Your task to perform on an android device: I am considering taking a cruise to South America for my holiday. Use the Expedia app to look up a South American cruise schedule between November 25 and December 23.
Image 0: 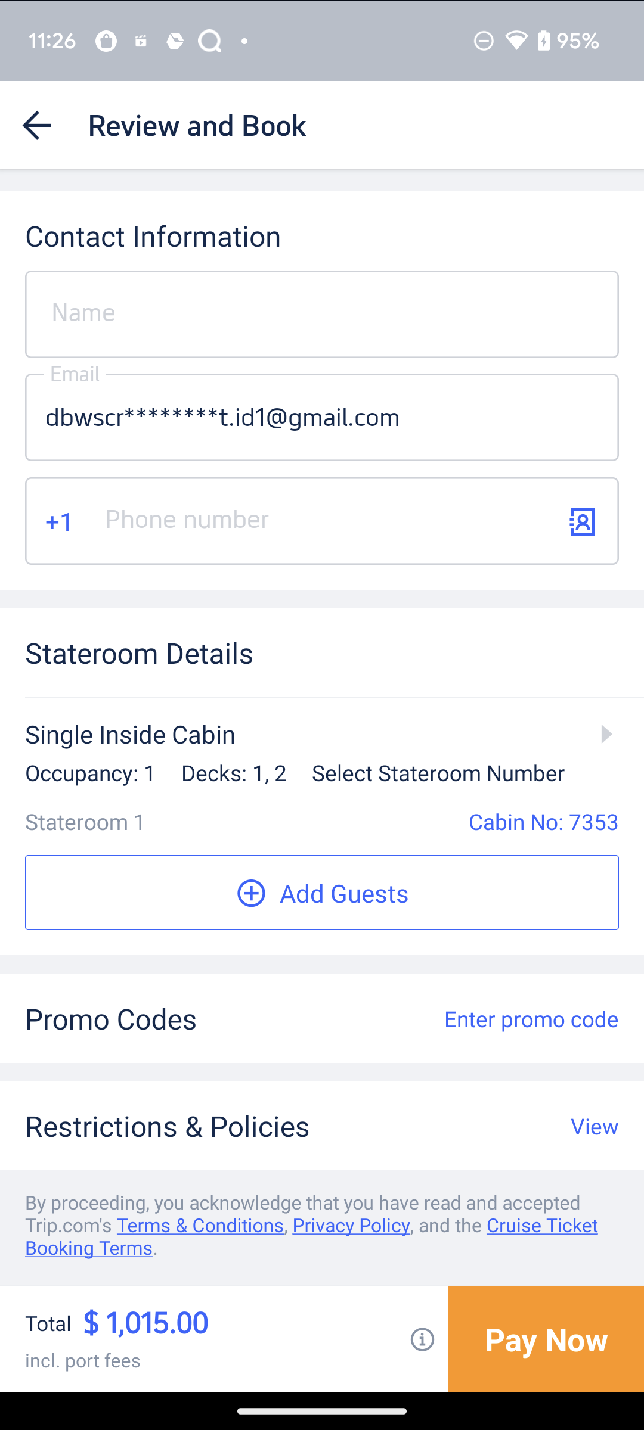
Open Expedia App
Step 0: open app "Expedia"
Image 1: 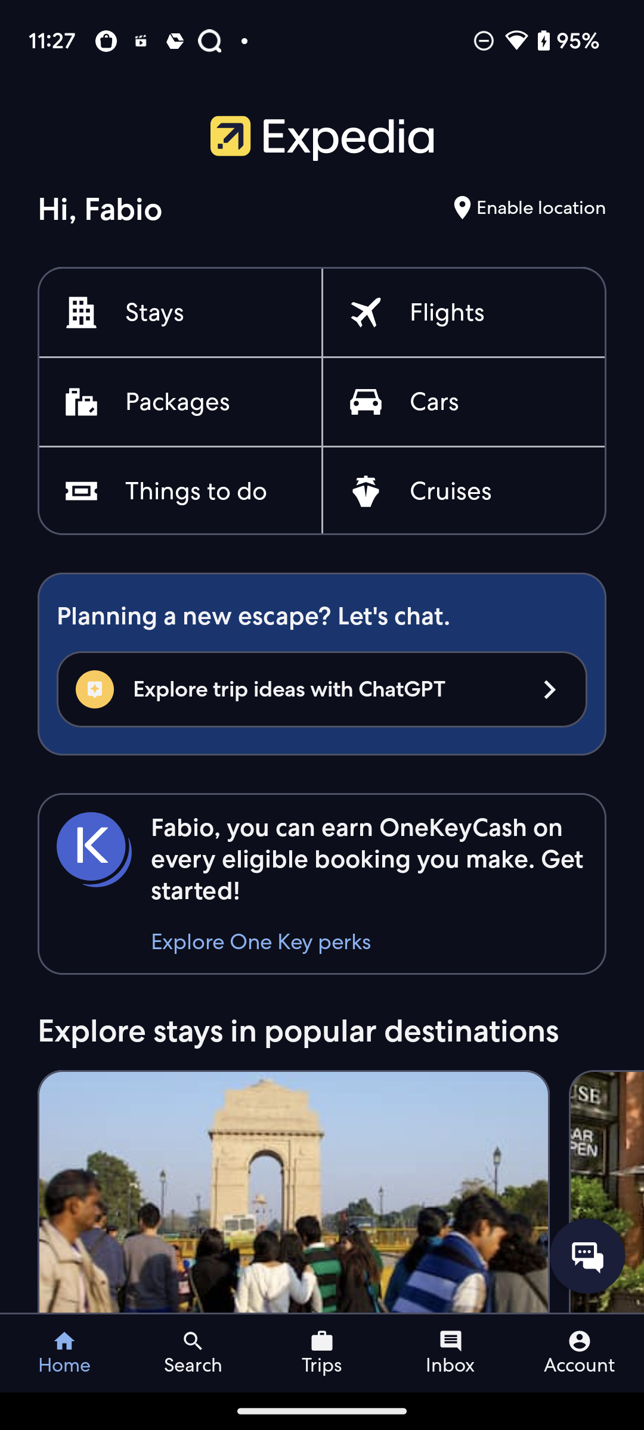
Click on the Cruises section
Step 1: click (451, 492)
Image 2: 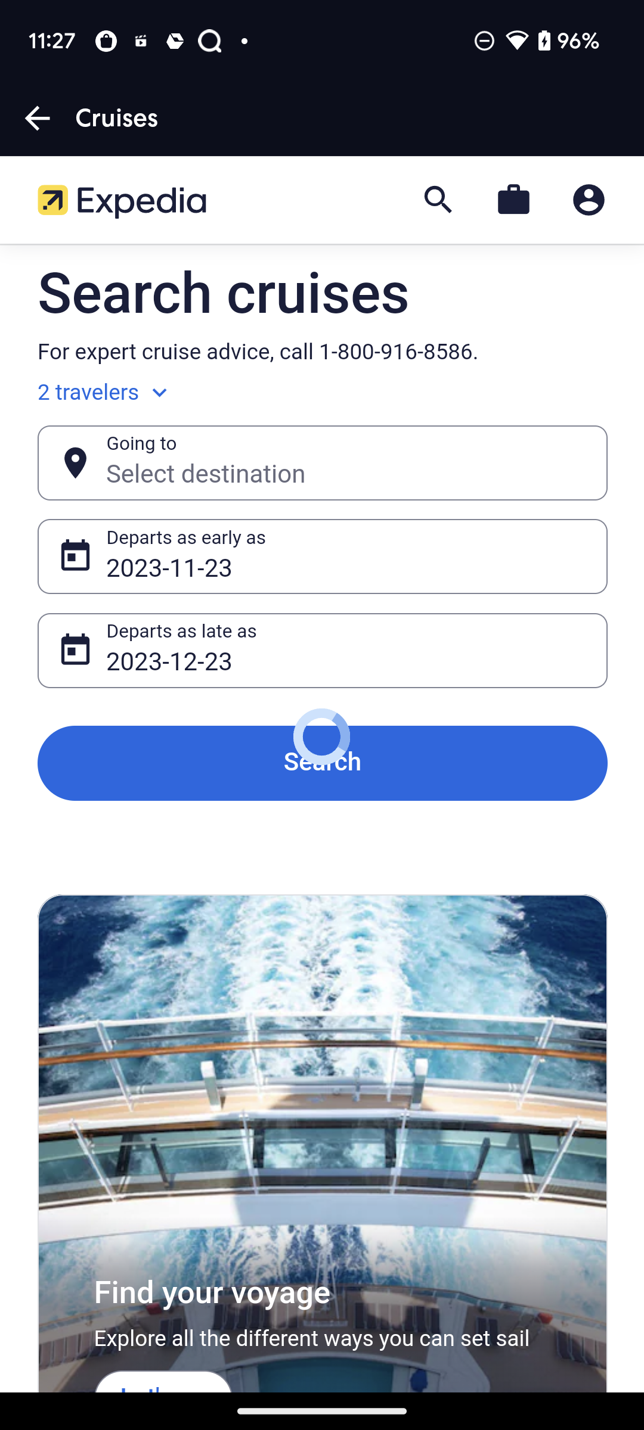
Click on Going to Search bar
Step 2: click (223, 462)
Image 3: 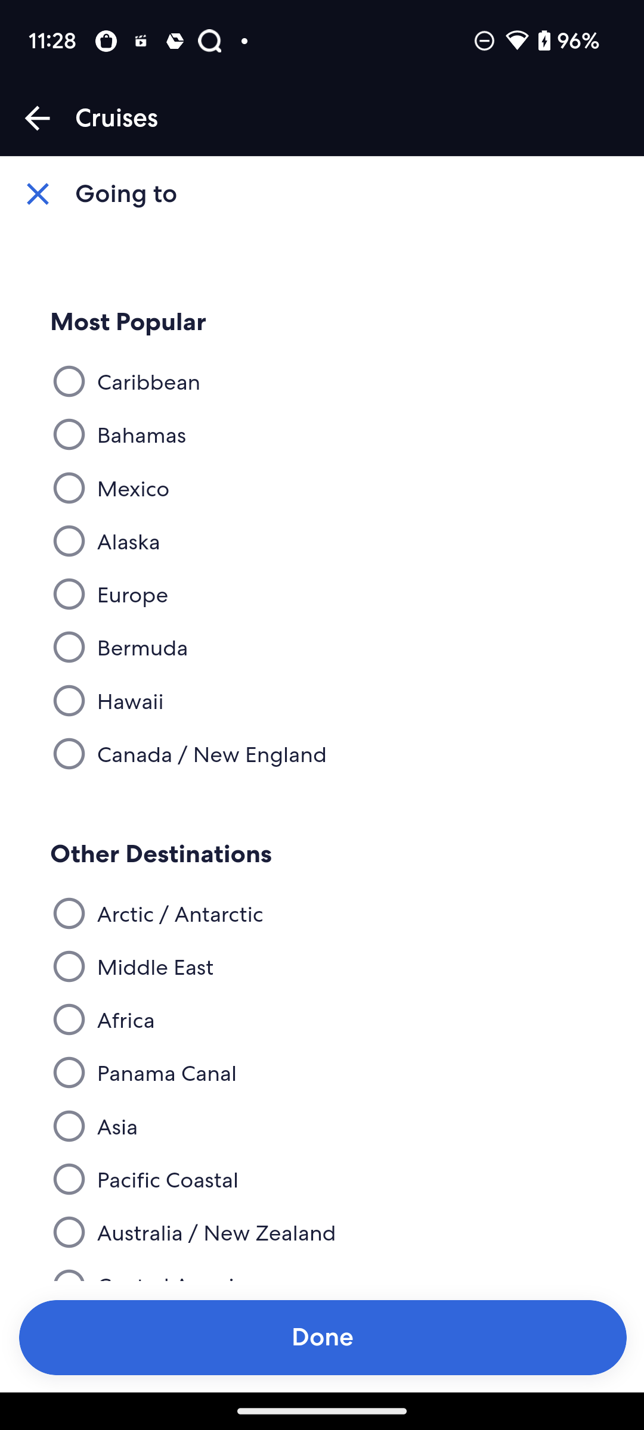
swipe up for South America
Step 3: scroll down
Image 4: 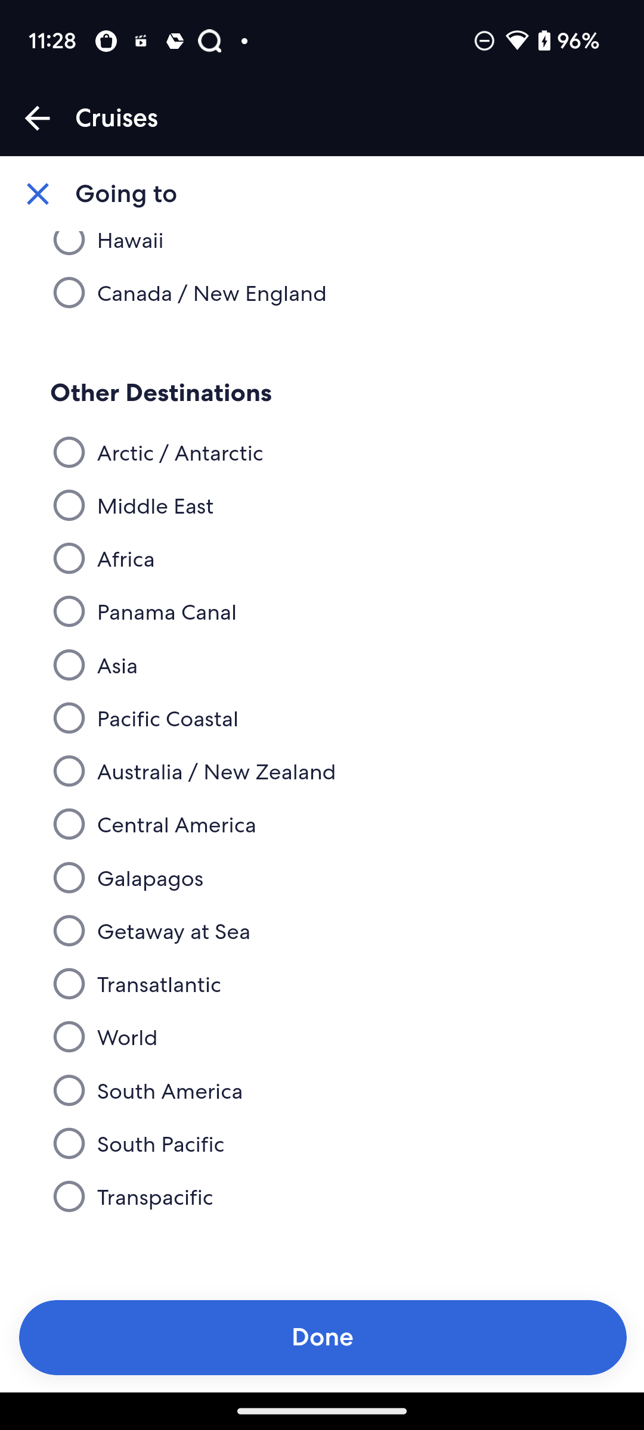
Click on South America
Step 4: click (68, 1089)
Image 5: 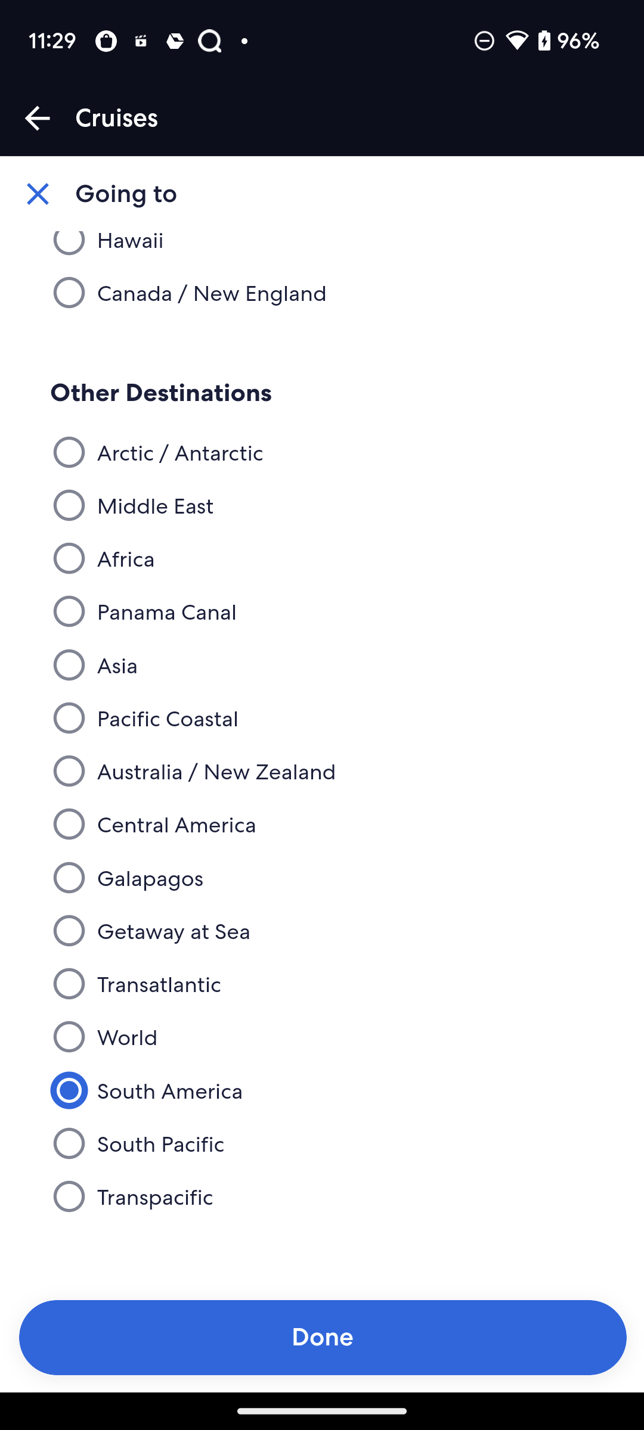
Click on Done button at the bottom of the screen
Step 5: click (321, 1337)
Image 6: 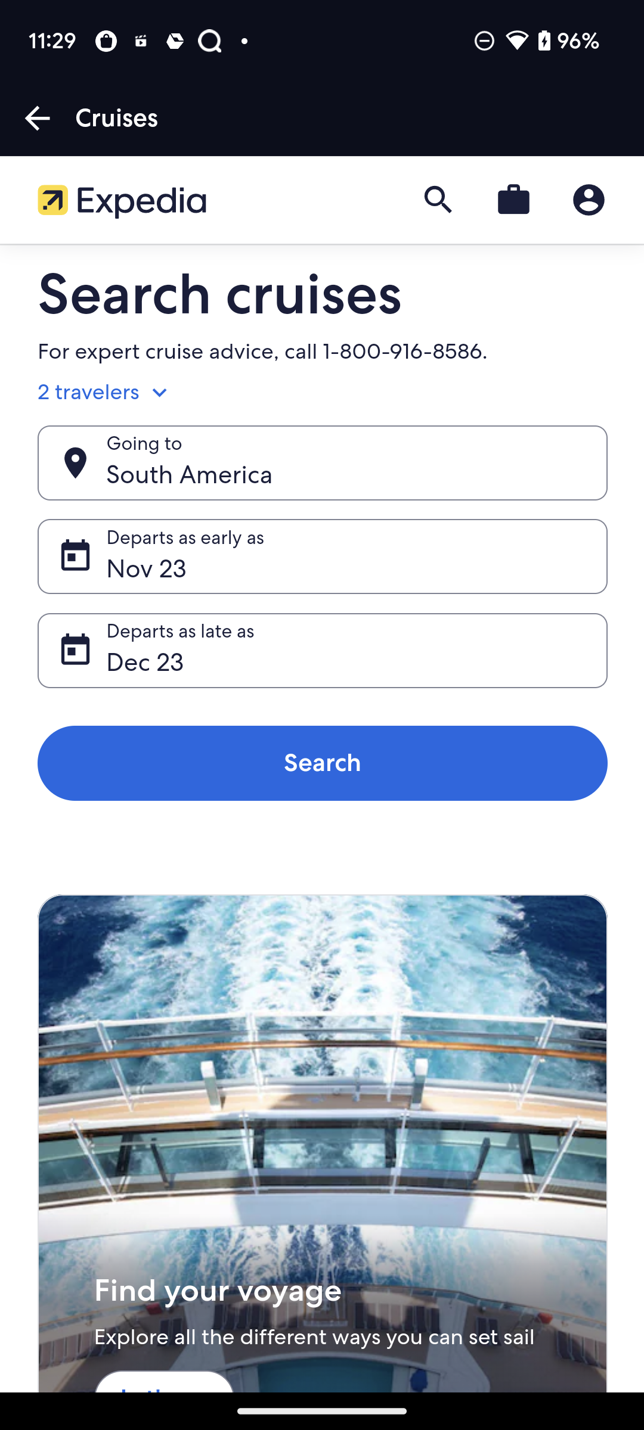
Click on the Departure as early as section
Step 6: click (323, 557)
Image 7: 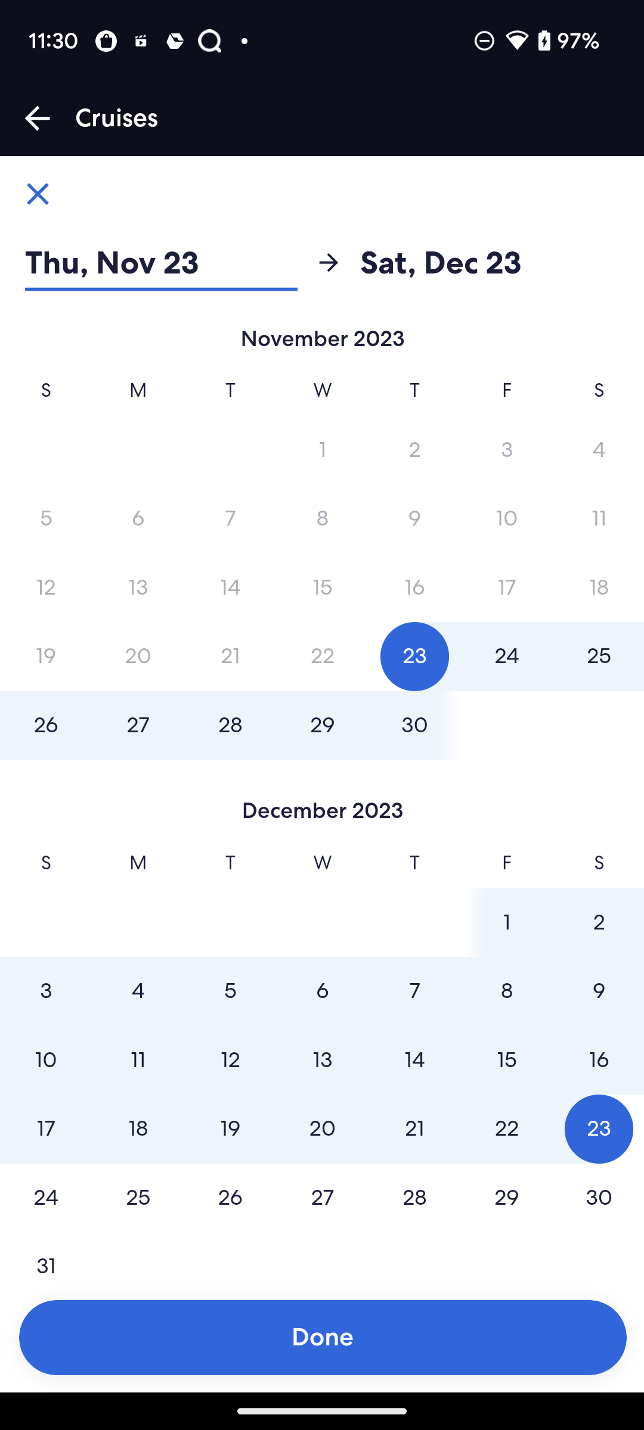
Click on November 25
Step 7: click (599, 656)
Image 8: 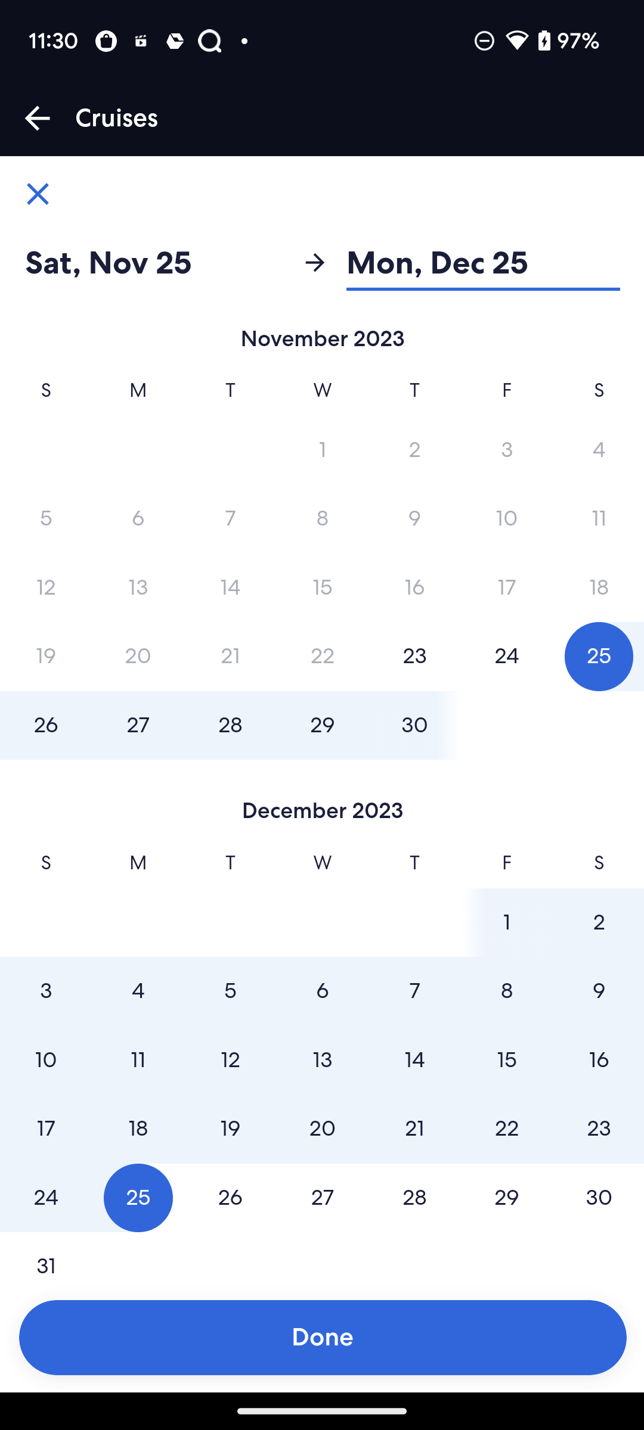
Click on December 23
Step 8: click (599, 1130)
Image 9: 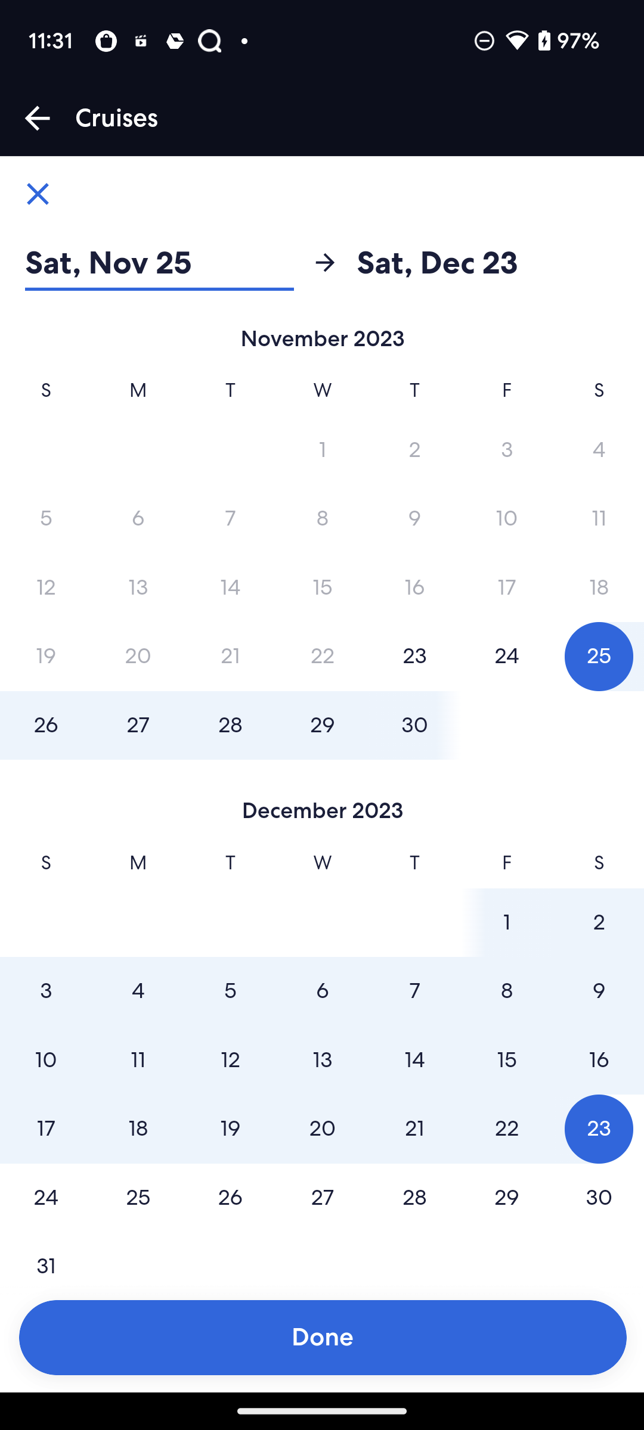
Click on Done button at the bottom of the screen
Step 9: click (323, 1352)
Image 10: 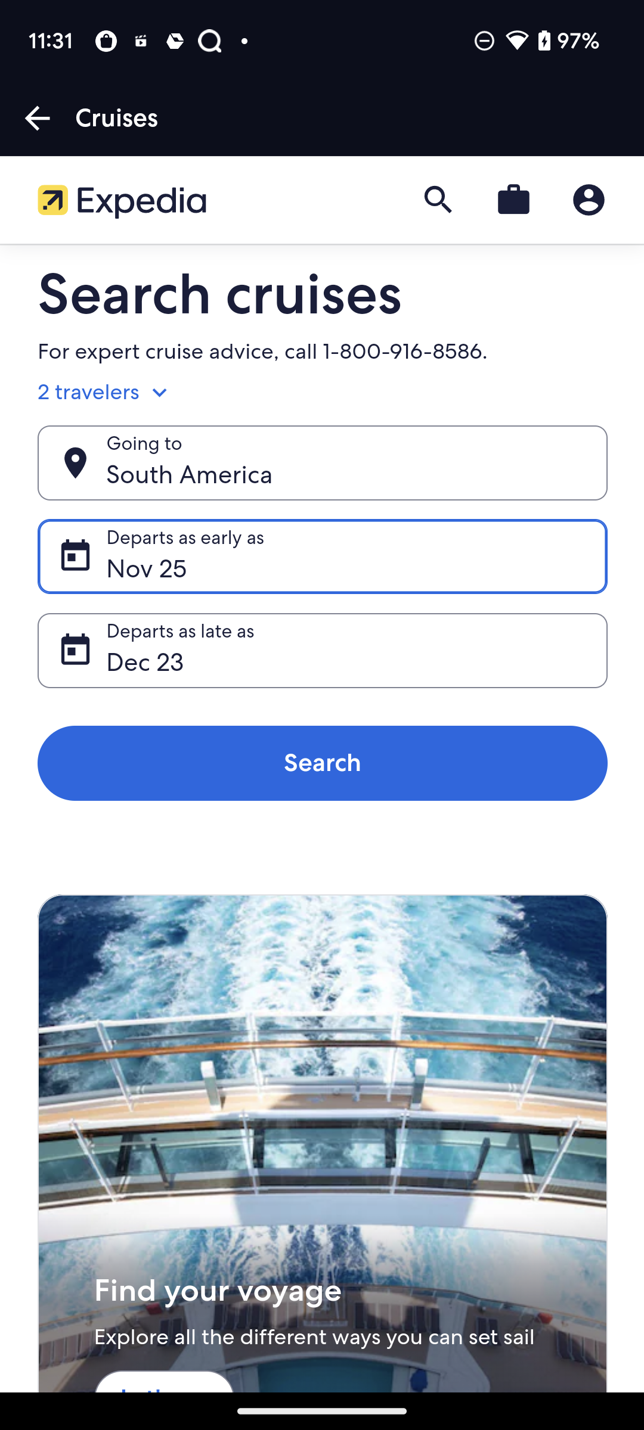
Click on the search button
Step 10: click (323, 762)
Image 11: 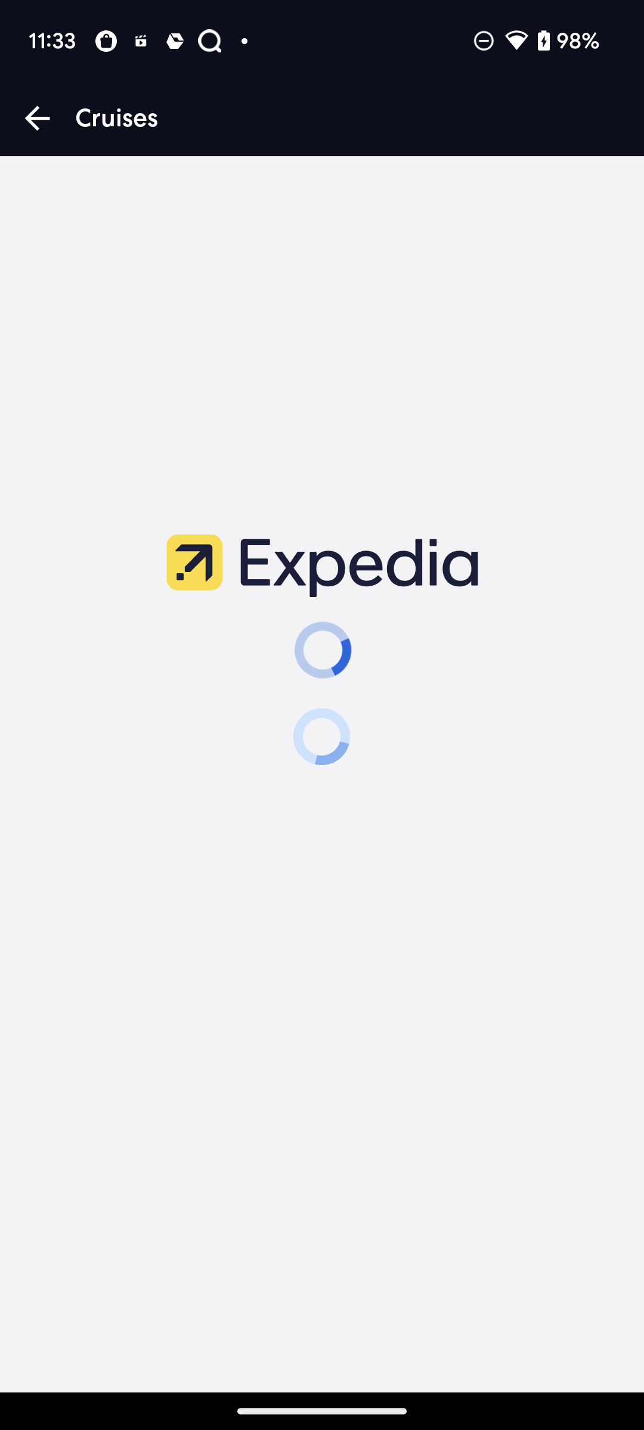
Click on the search button
Step 11: wait